Your task to perform on an android device: My wife is also interested in Mechanical Engineering Projects, and she asked me to share the Mechanical Engineering Projects slide with her, so share this slide from the PowerPoint app with her at clarawagner98b@gmail.com.
Image 0: 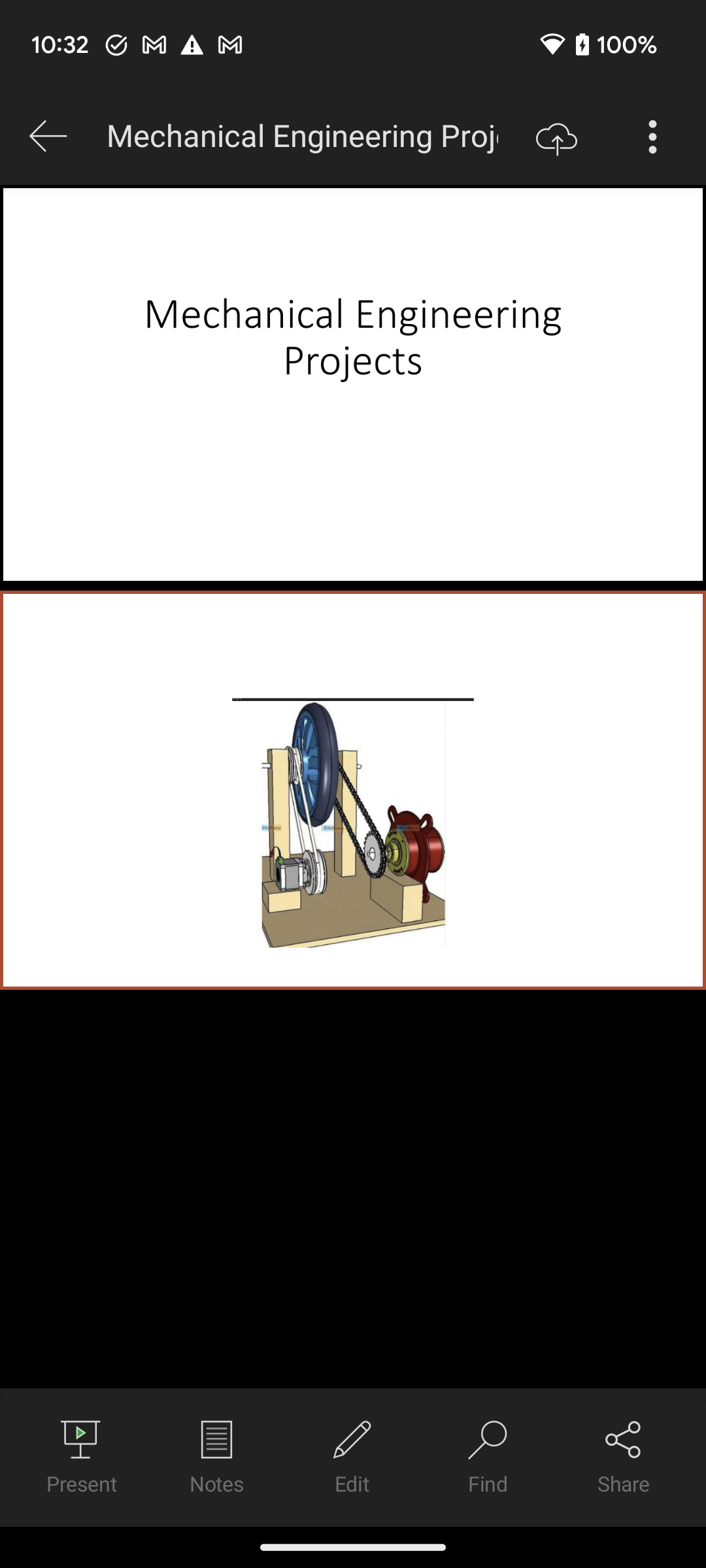
Click on the Share icon at the bottom right corner of the screen to share this slide.
Step 0: click (624, 1457)
Image 1: 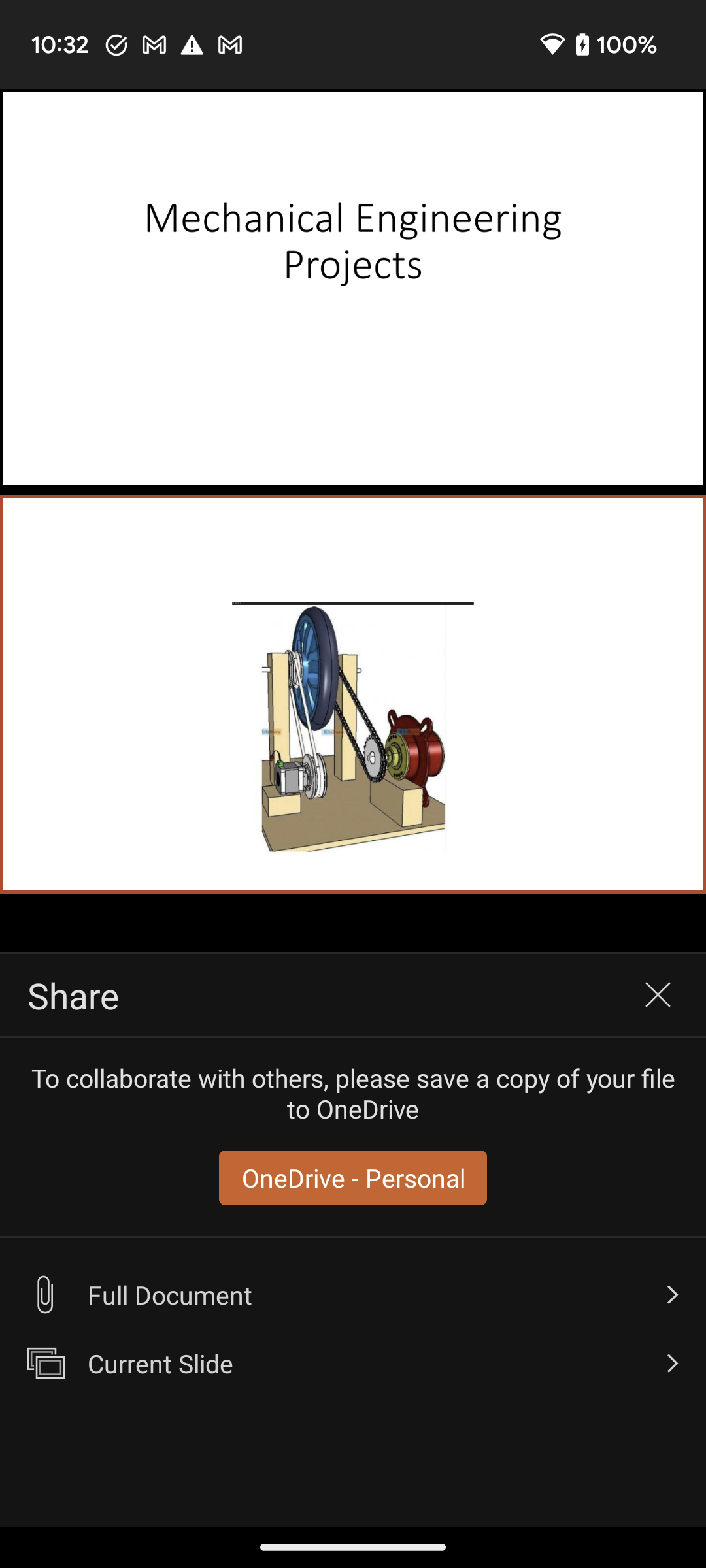
Click on the Full Document option to select this option.
Step 1: click (353, 1294)
Image 3: 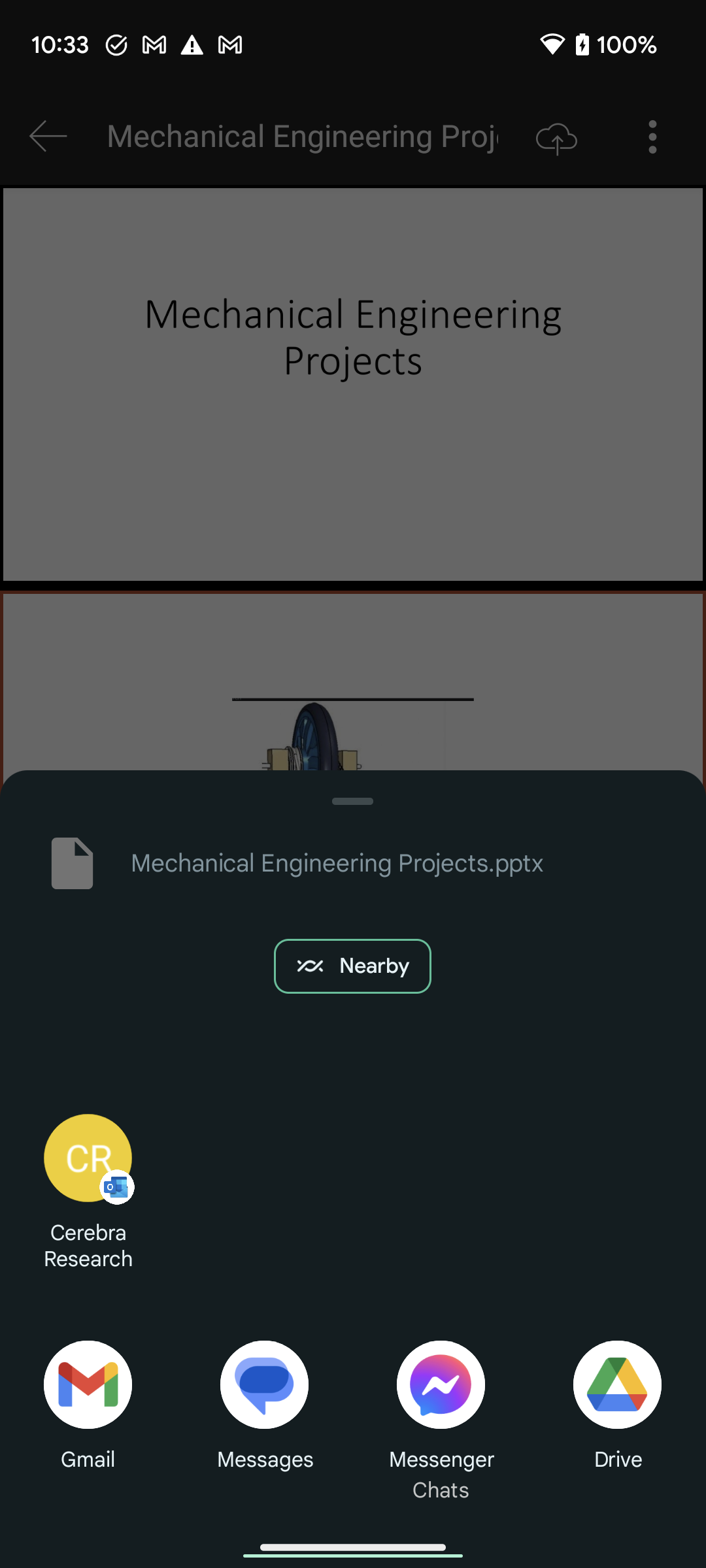
Click on the Gmail app icon to select the Gmail app
Step 3: click (87, 1384)
Image 4: 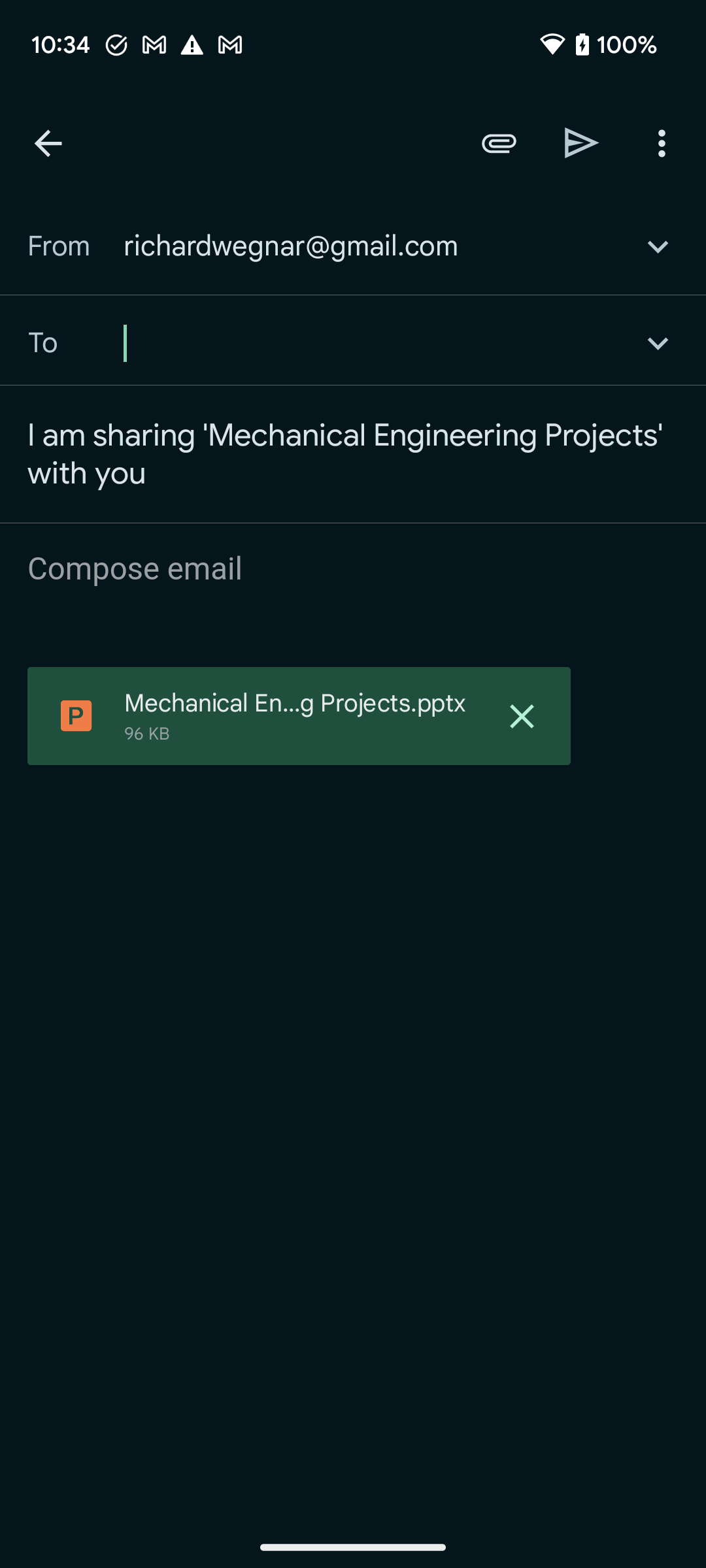
Type clarawagner98b@gmail.com in the recipient section
Step 4: type "clarawagner98b@gmail.com"
Image 5: 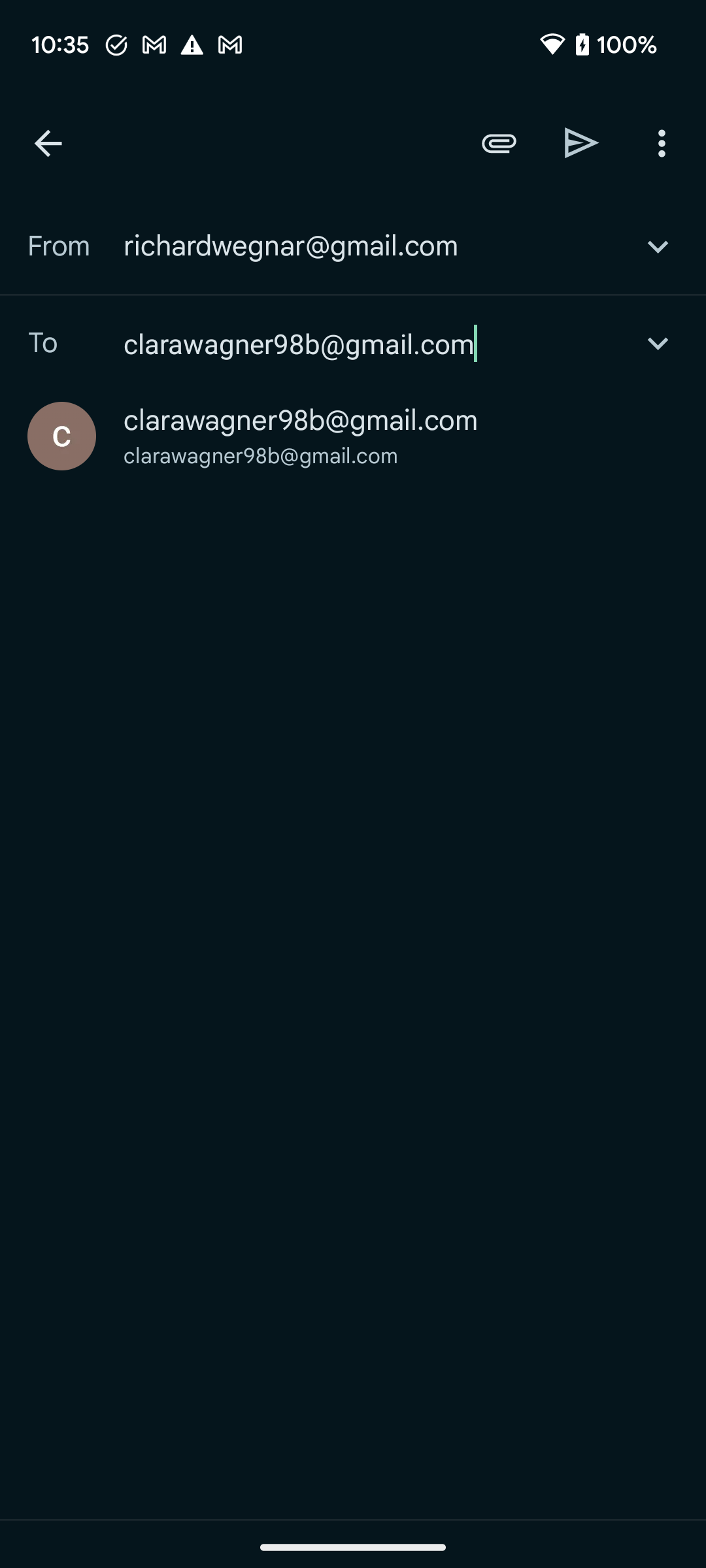
Click on the suggested account to select the recipient account
Step 5: click (301, 420)
Image 6: 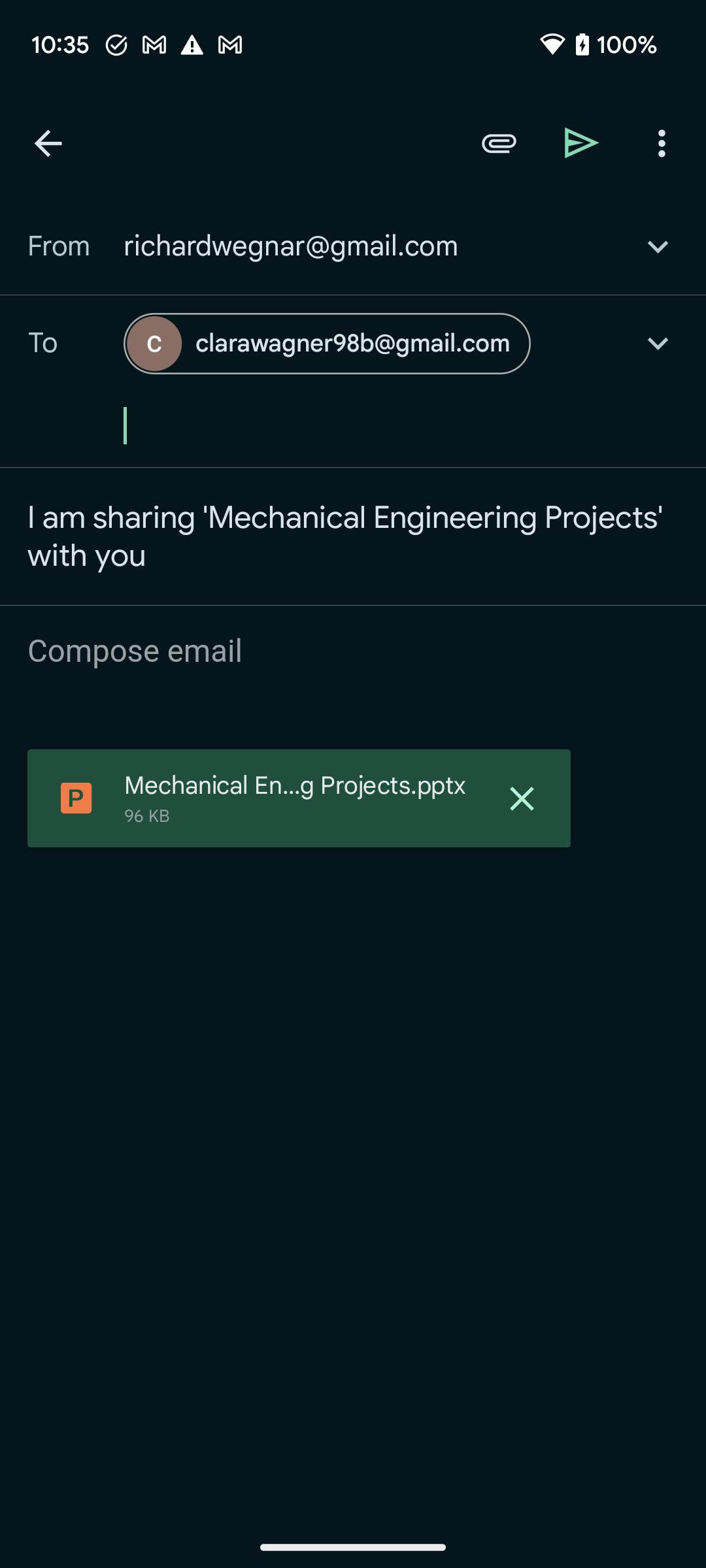
Click on the send icon at the top right corner of the screen to send this slide to my wife
Step 6: click (582, 142)